Your task to perform on an android device: Open the supercook app and go to the menu tab then select the dessert in meal type
Image 0: 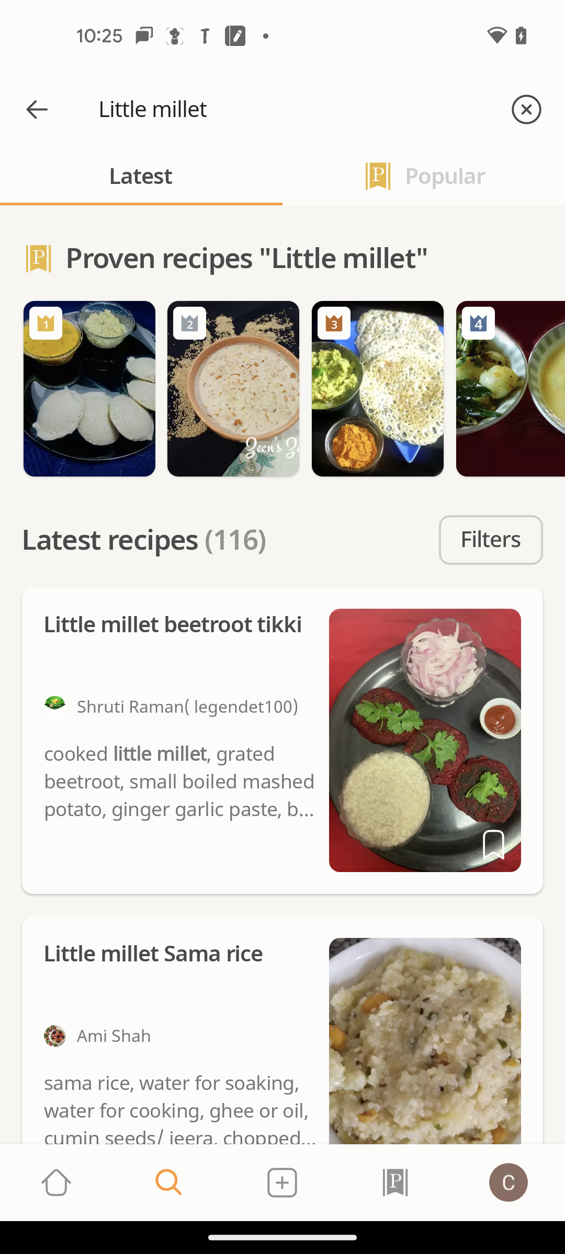
Open the supercook app
Step 0: open app "Supercook"
Image 1: 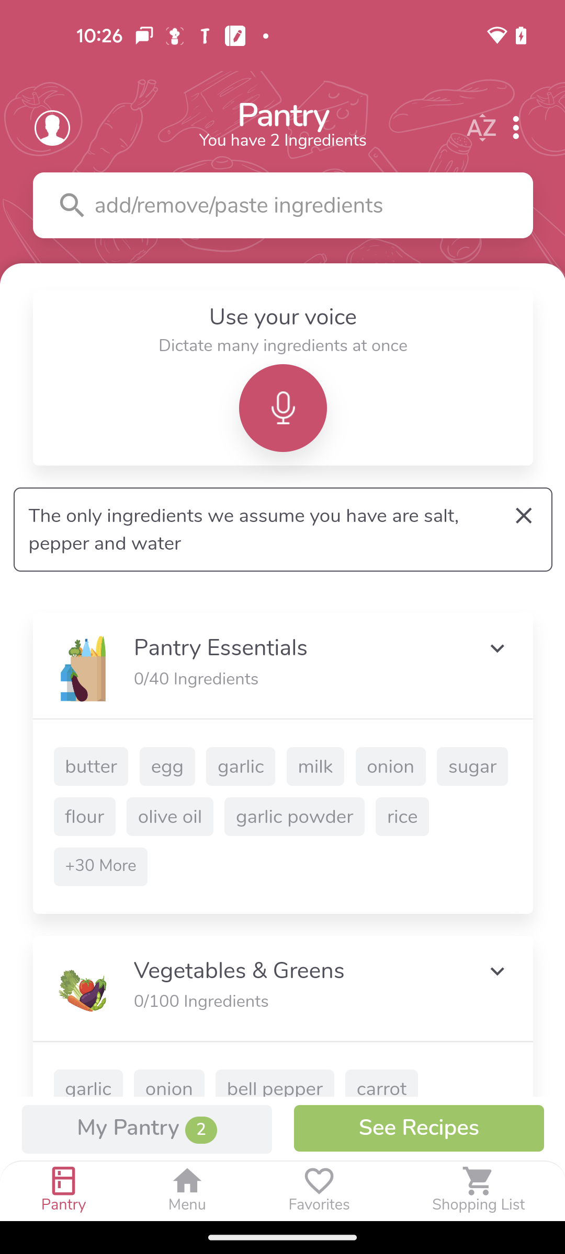
click on the menu tab
Step 1: click (186, 1188)
Image 2: 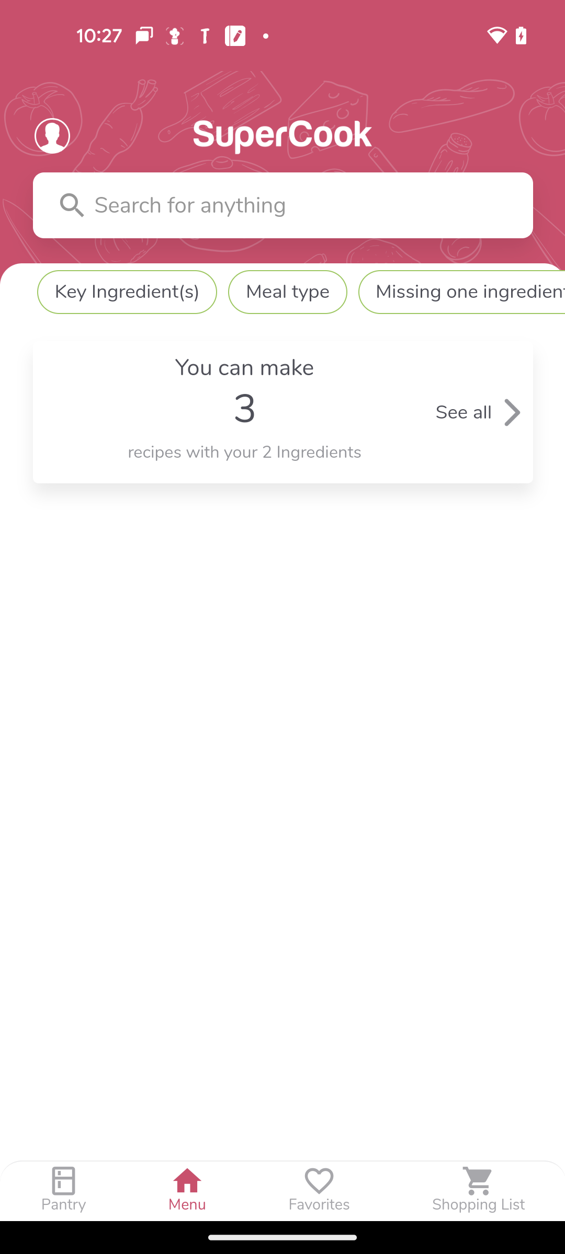
click on the meal type
Step 2: click (287, 292)
Image 3: 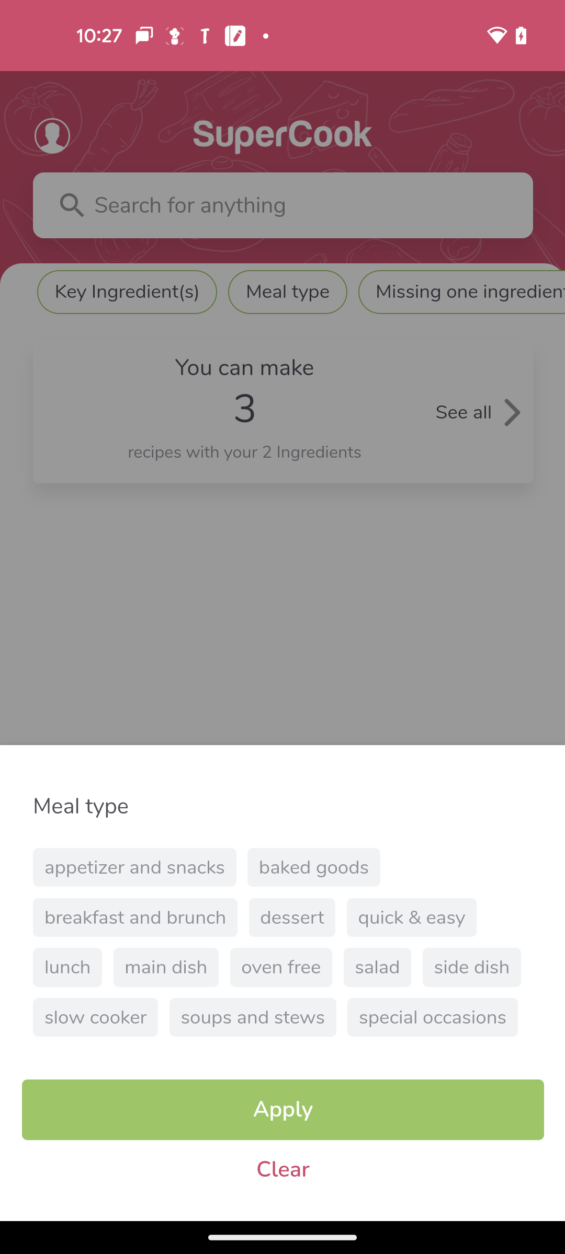
select the dessert in the meal type
Step 3: click (284, 983)
Image 4: 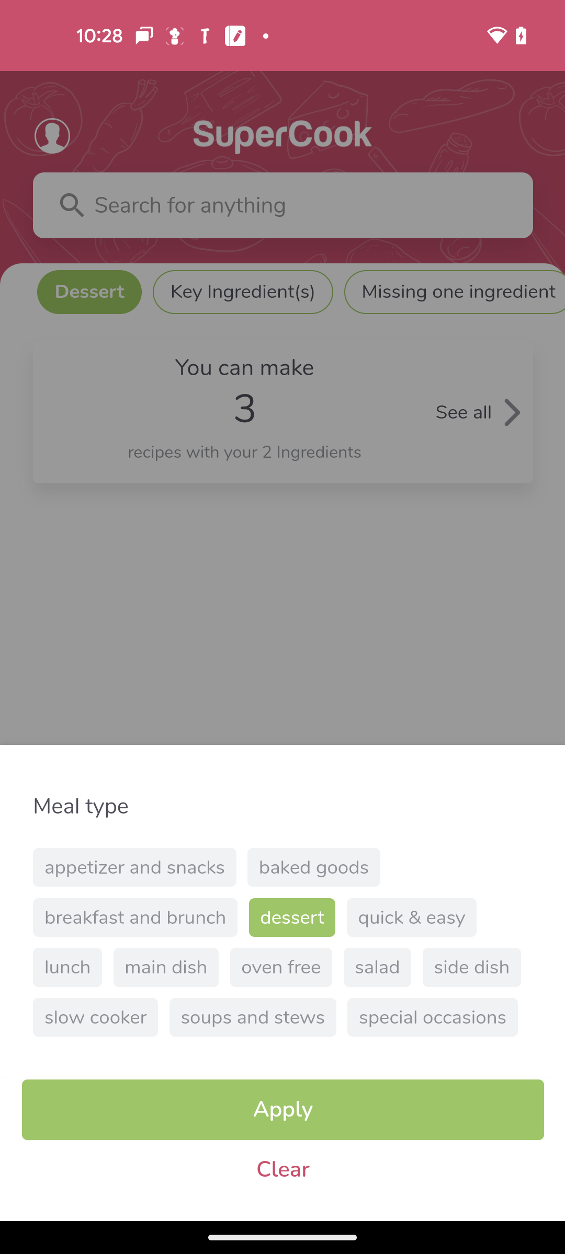
click on the apply button
Step 4: click (284, 983)